Your task to perform on an android device: Open the Khan Academy App, select  the Computing course and get access of computer science course.
Image 0: 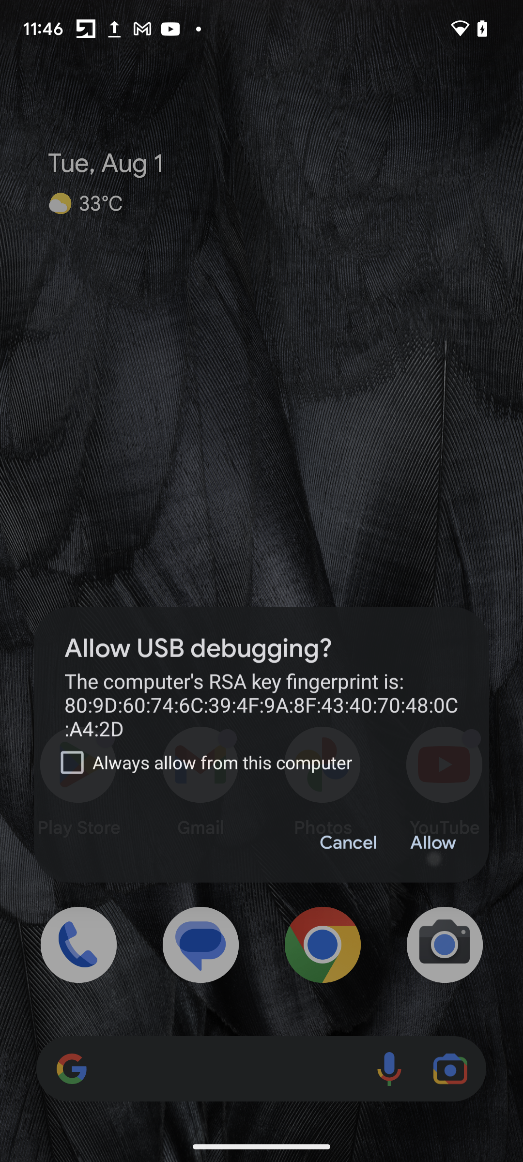
Open the Khan Academy App 
Step 0: open app "Khan Academy"
Image 2: 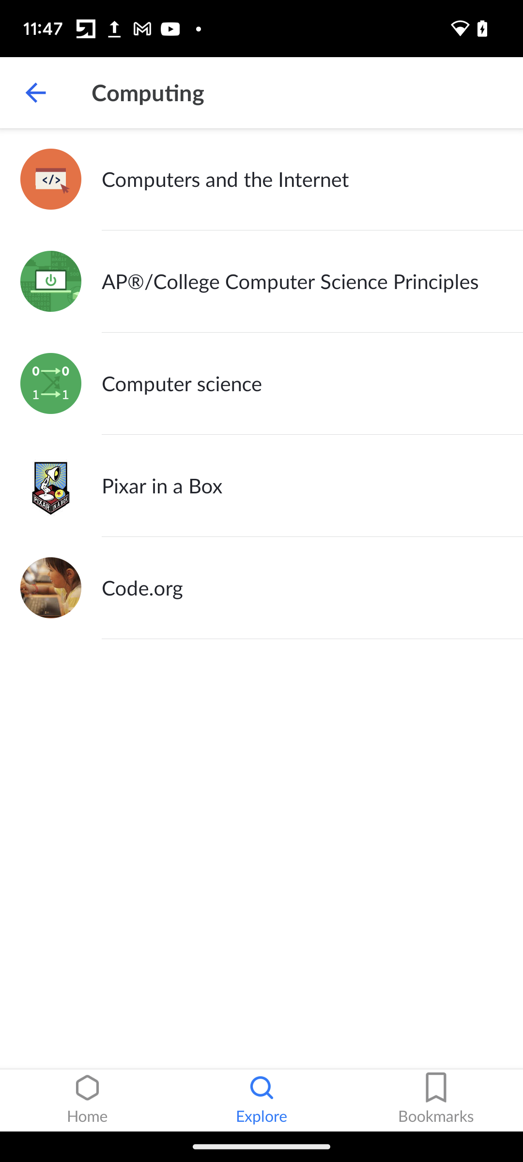
Click on the Computer Science Course to get Access
Step 2: click (292, 383)